Your task to perform on an android device: In Google Play Books & Audiobooks app, Since "The Hobbit" is my favourite book so I think I should send my sister Mared at maredharris2gmail.com via gmail app.
Image 0: 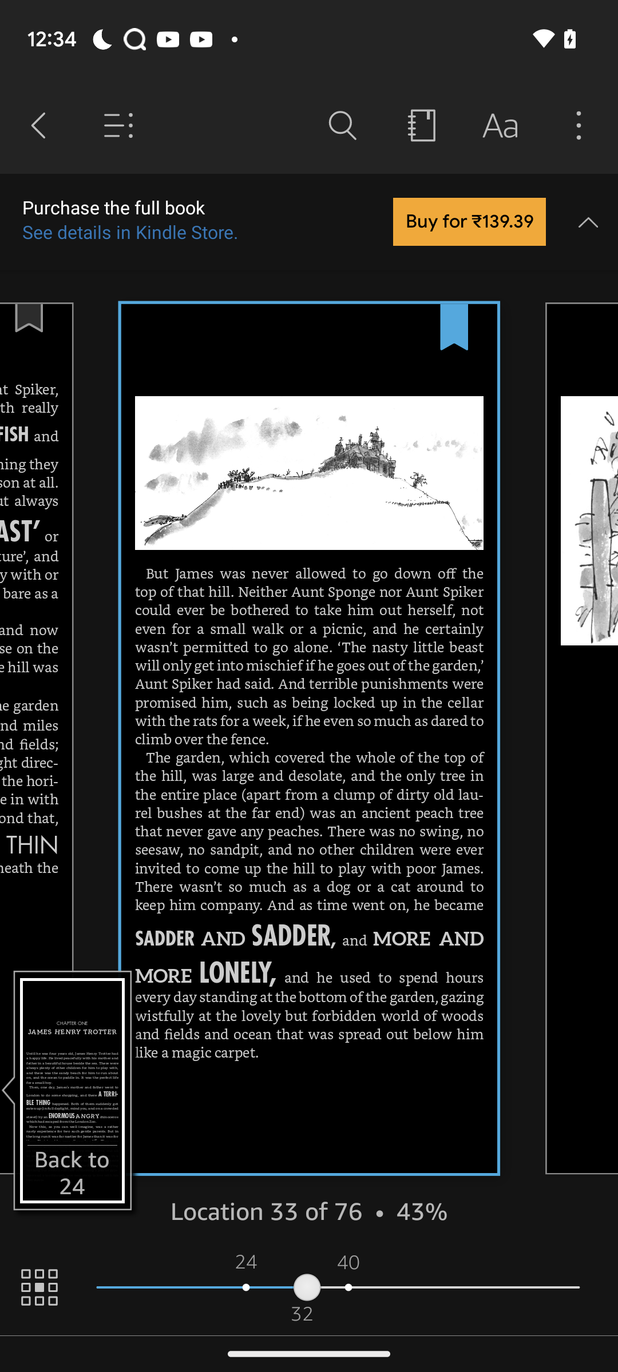
Open Google Play Books & Audiobooks app
Step 0: open app "Google Play Books"
Image 1: 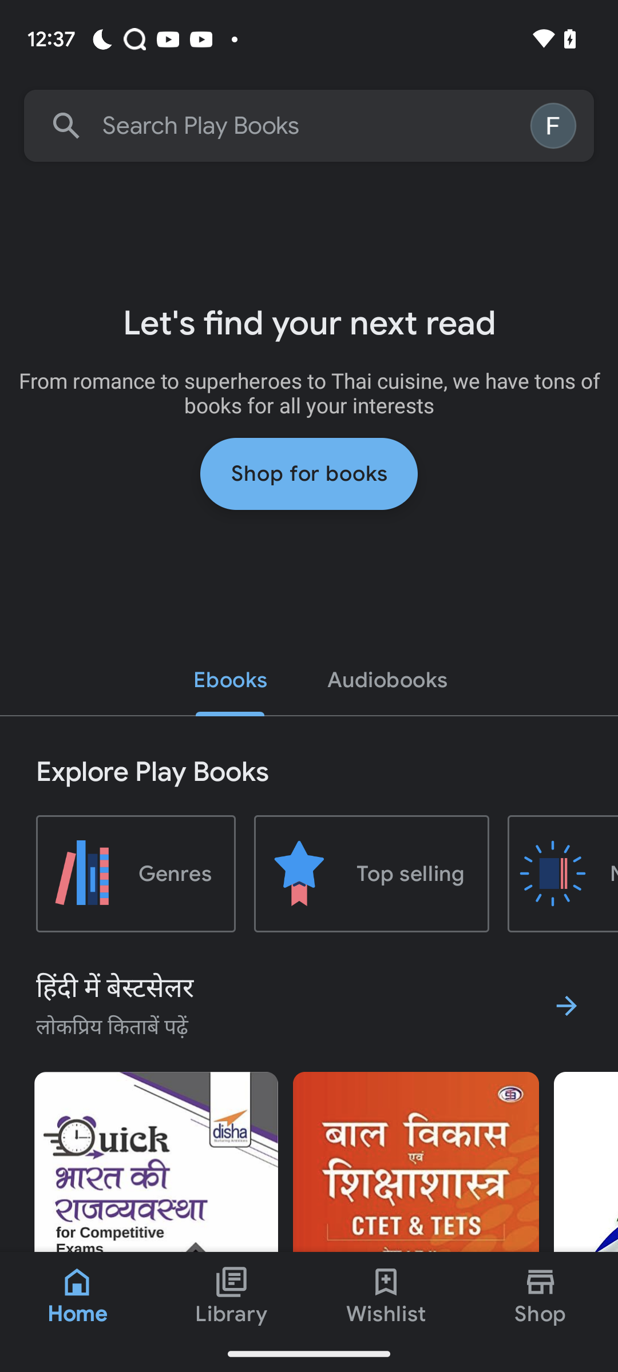
Click on the search textbox at the top of the screen
Step 1: click (309, 125)
Image 2: 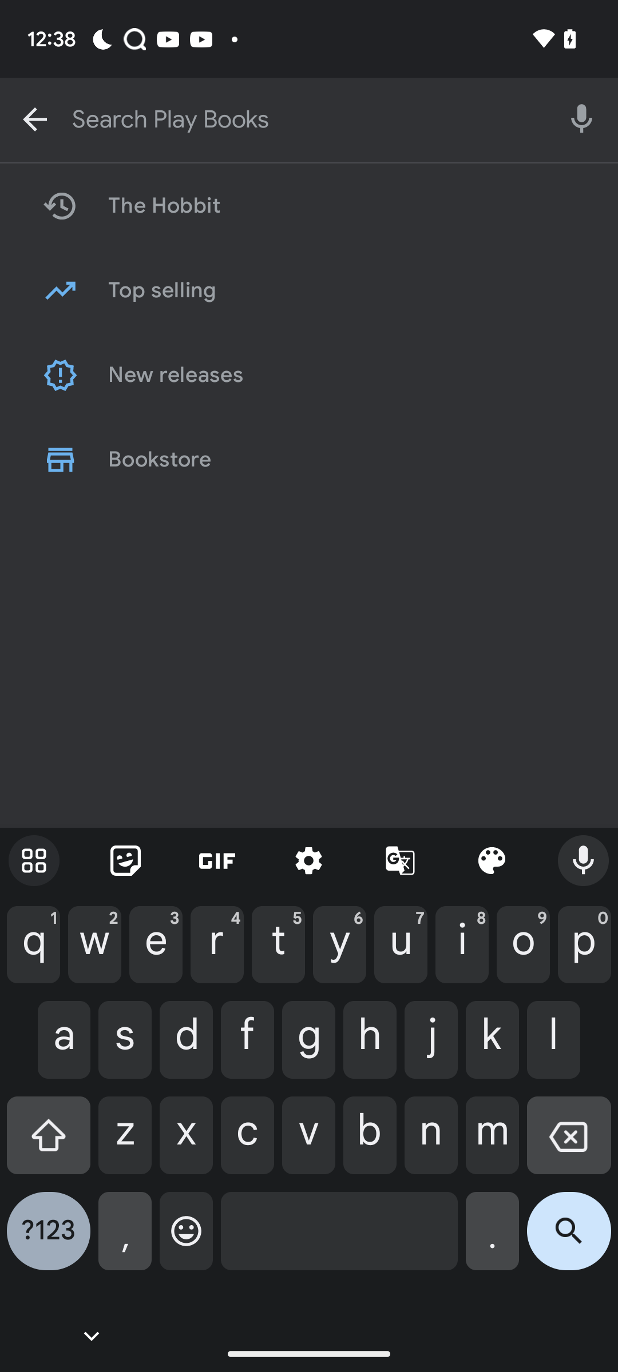
Enter the Hobbit in the search textbox
Step 2: type "The Hobbit"
Image 3: 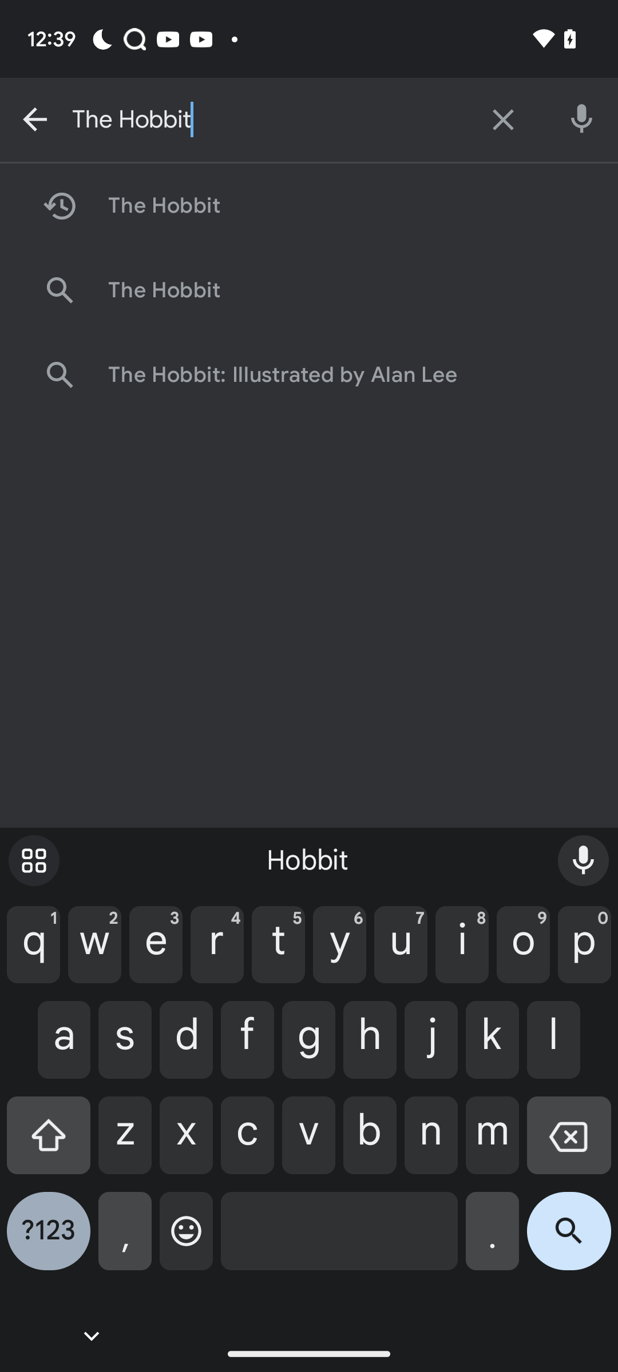
click on the first search result
Step 3: click (164, 205)
Image 4: 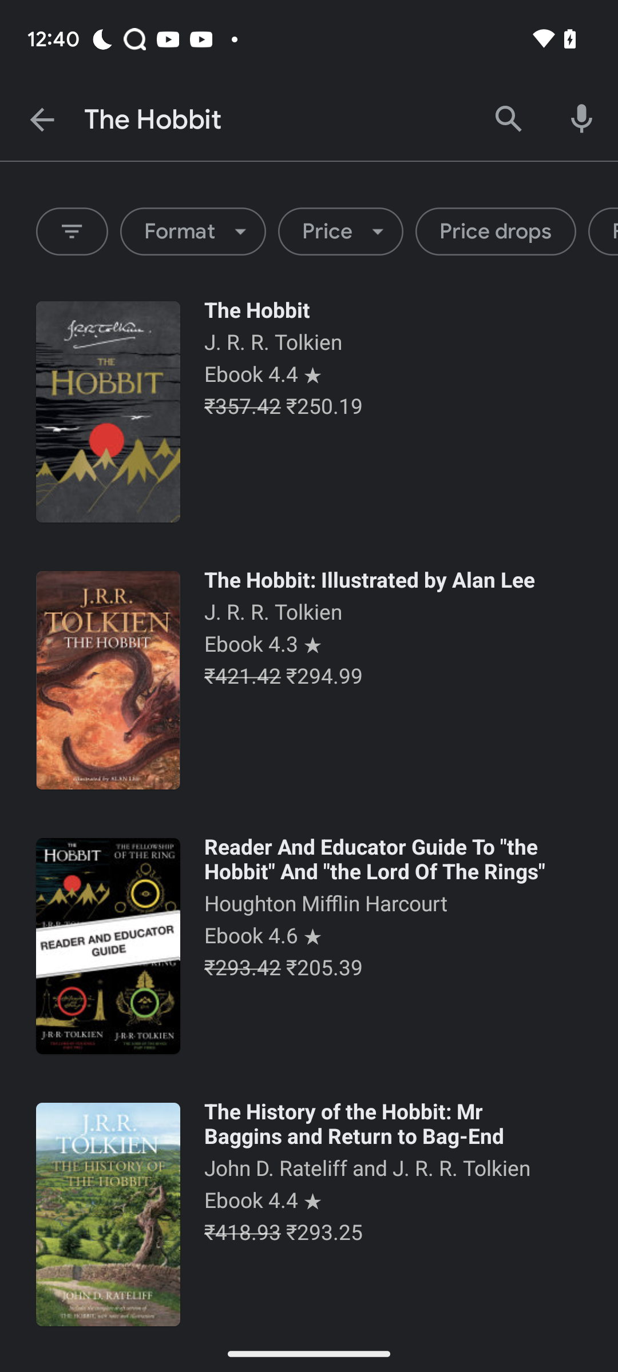
Click on the first search result
Step 4: click (309, 412)
Image 5: 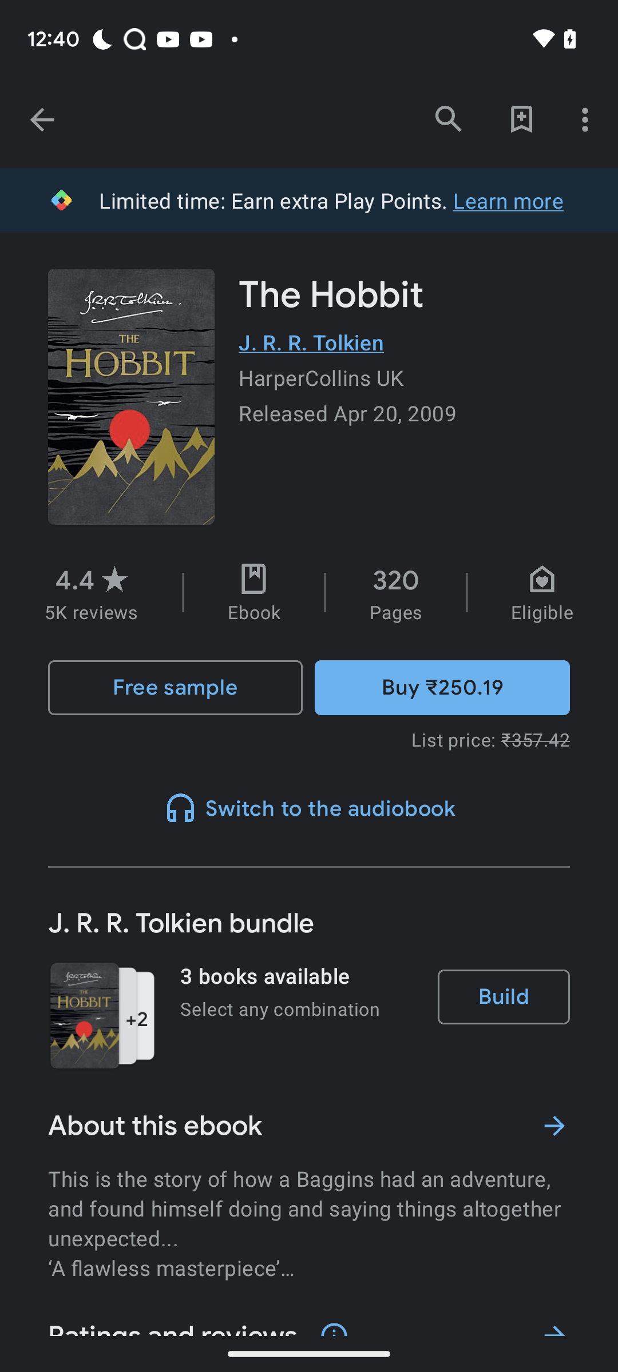
Click on the Free Sample option
Step 5: click (175, 687)
Image 6: 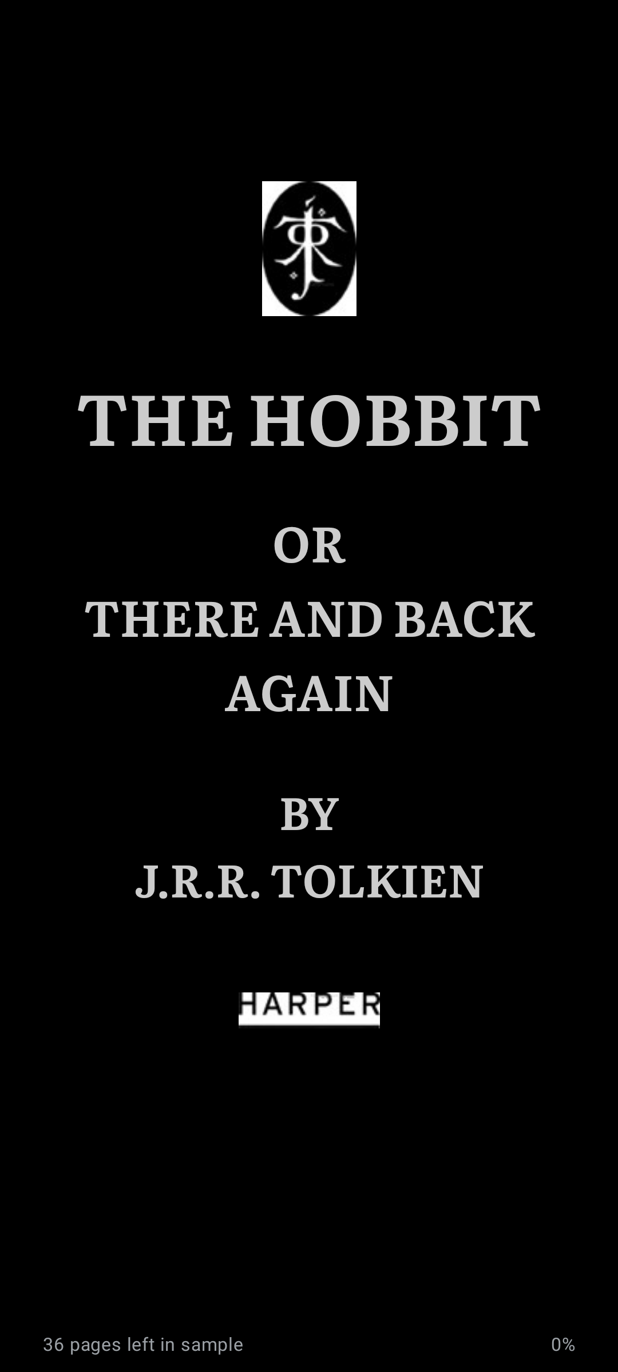
Click on the Free Sample option
Step 6: wait
Image 7: 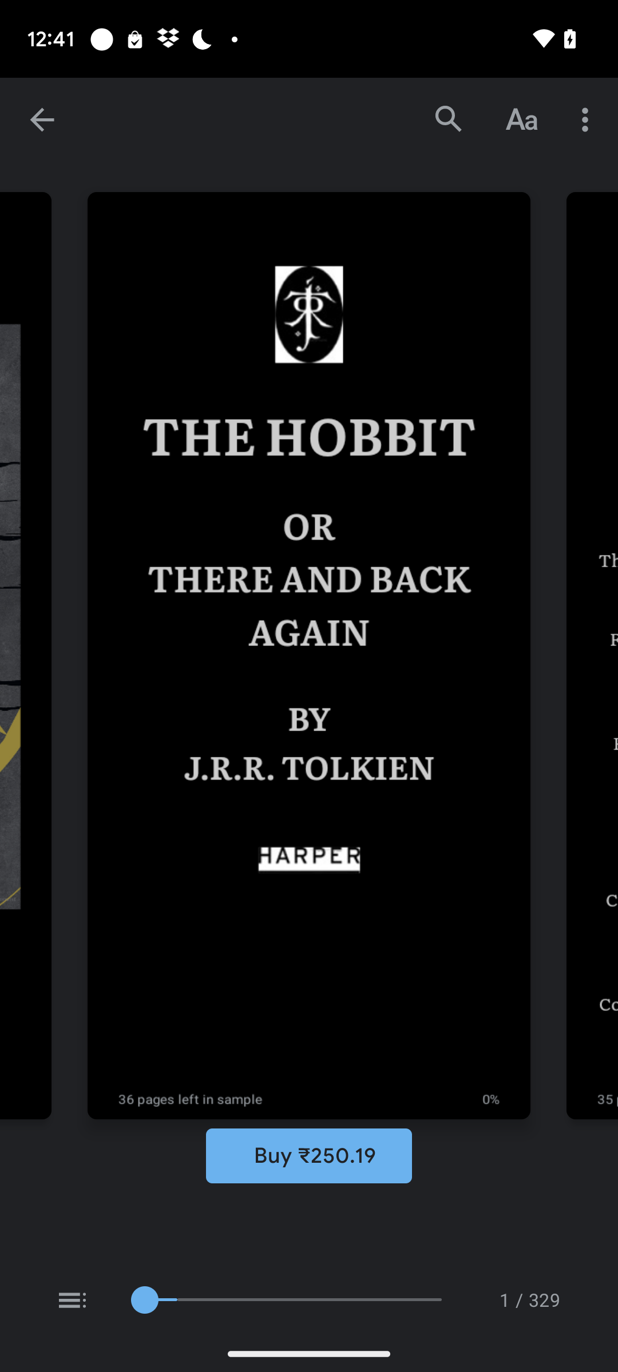
Click on the three dot icon at the top right of the screen
Step 7: click (588, 119)
Image 9: 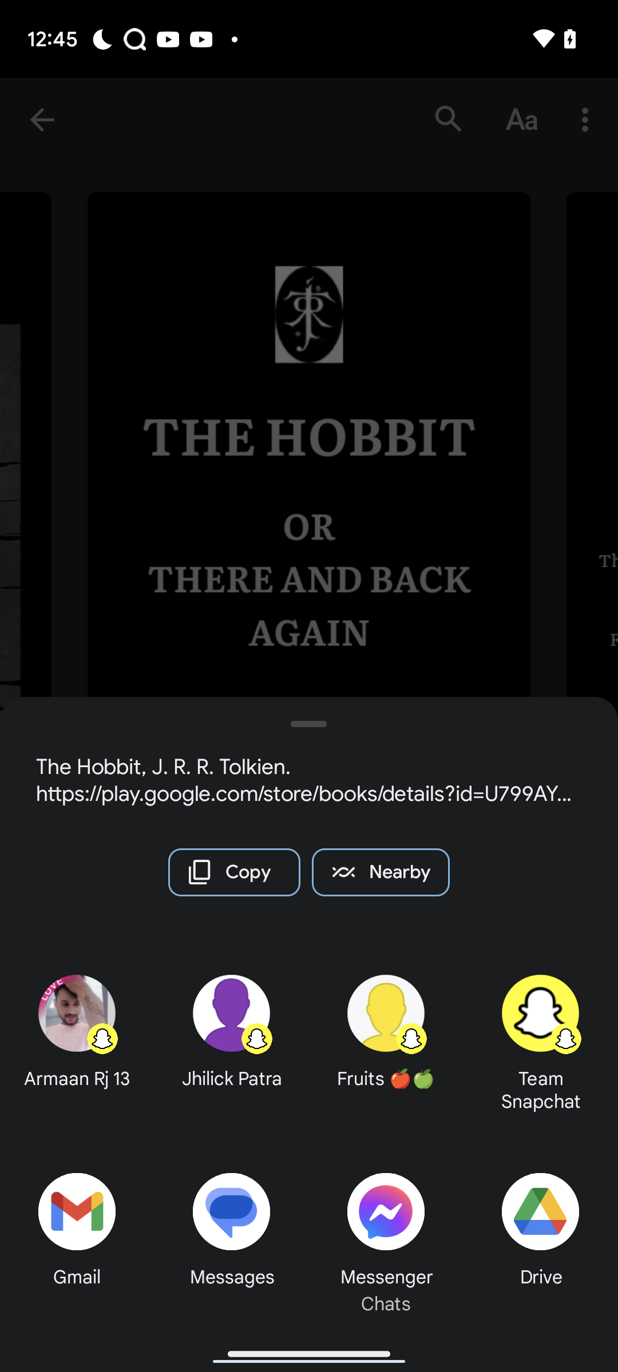
Click on the gmail option
Step 9: click (76, 1211)
Image 10: 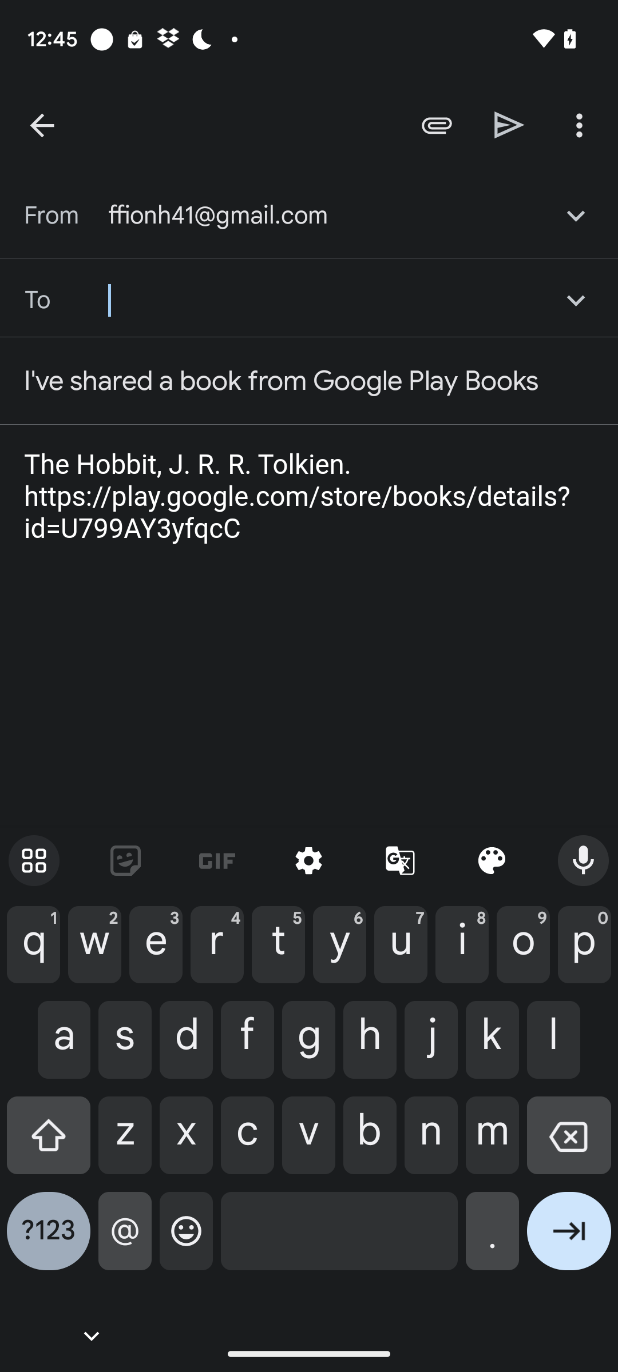
Enter maredharris2gmail.com as the recipient's id
Step 10: type "maredharris2gmail.com"
Image 11: 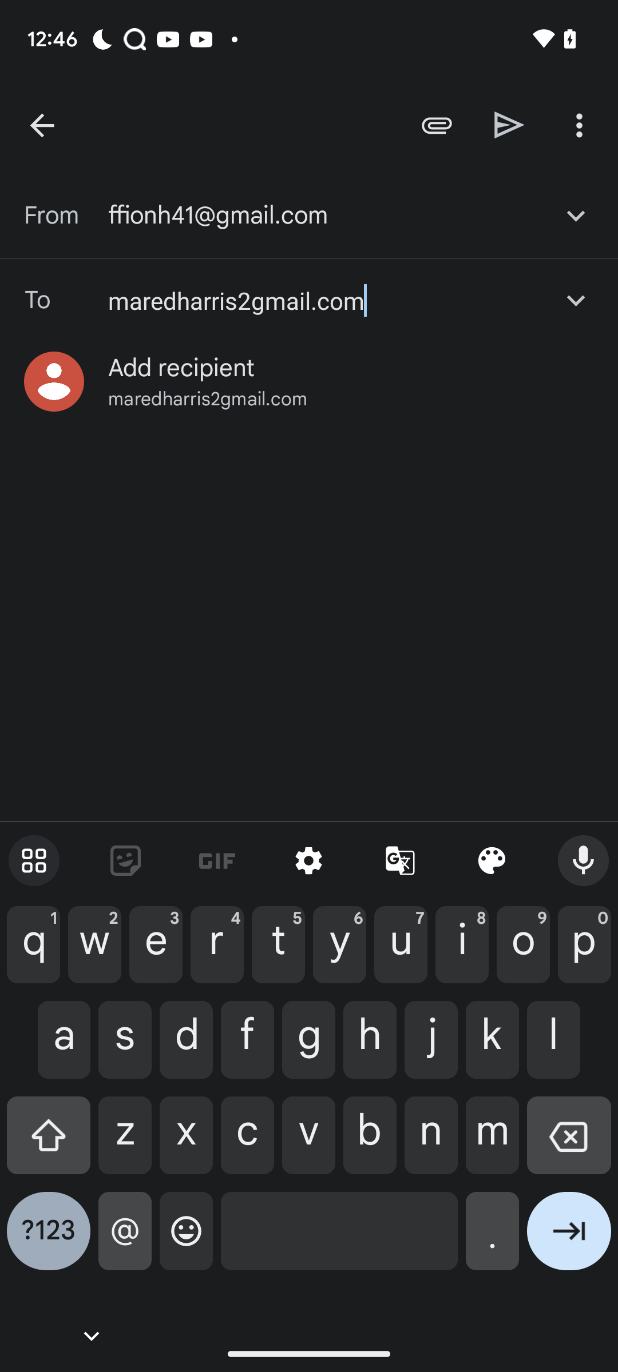
Enter maredharris2gmail.com as the recipient's id
Step 11: wait
Image 12: 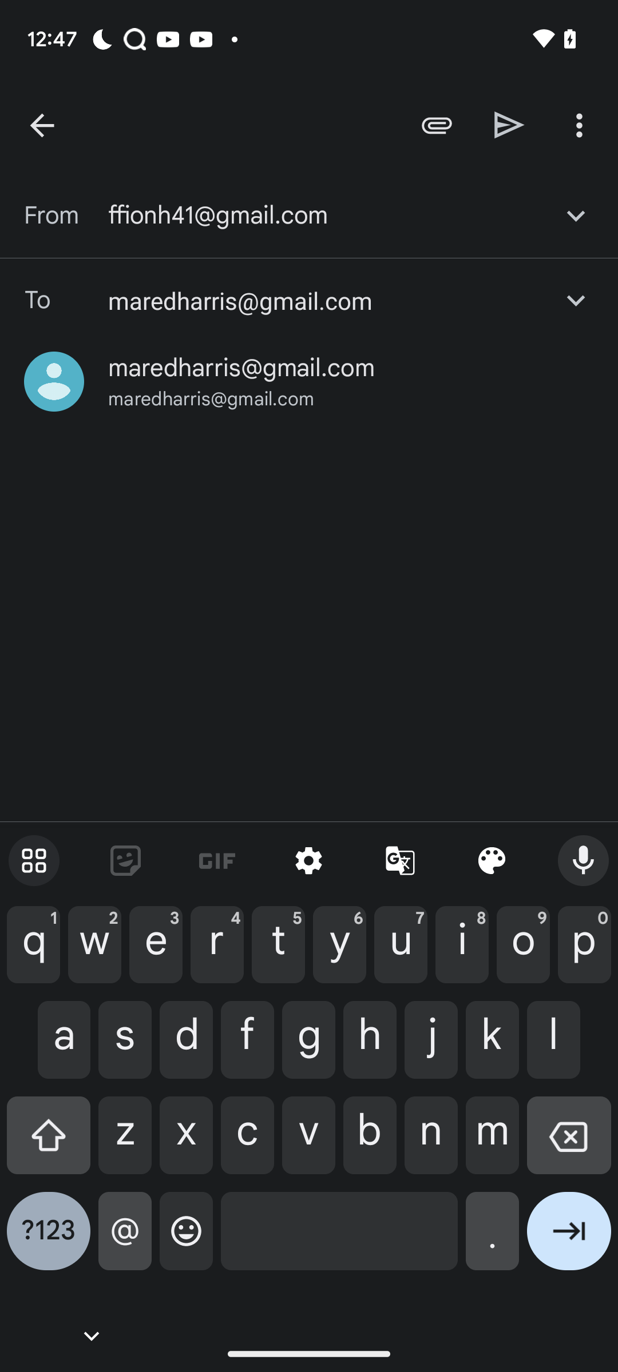
Click on the suggested email id
Step 12: click (241, 368)
Image 13: 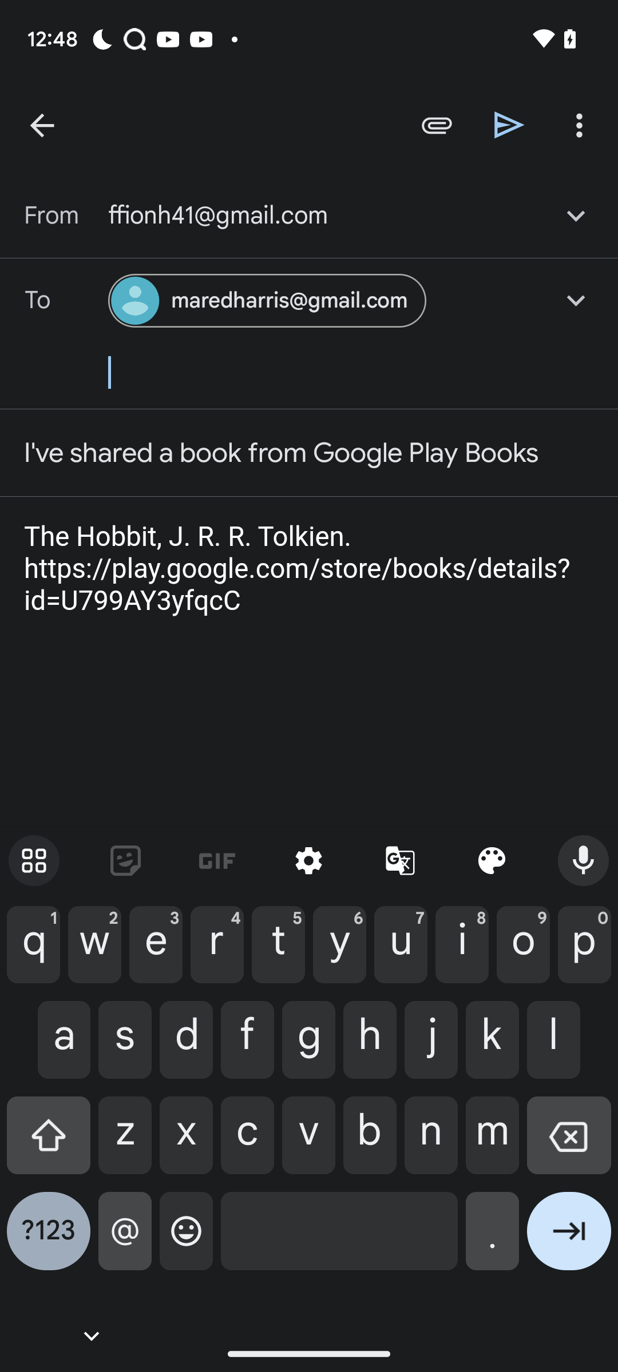
Click on the send icon
Step 13: click (509, 125)